Your task to perform on an android device: Open the Fit App
Image 1: 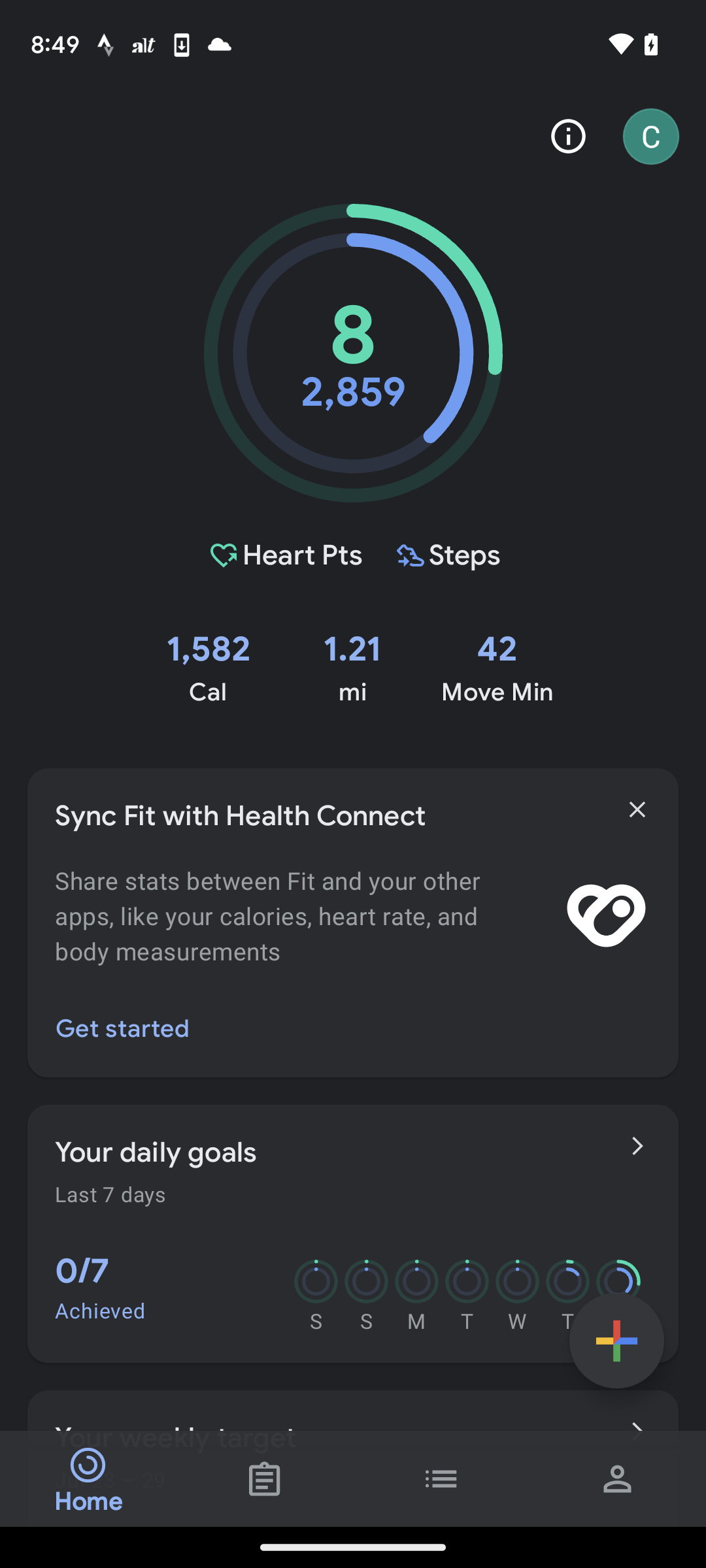
Click on the profile icon at the bottom right corner
Step 1: click (618, 1478)
Image 3: 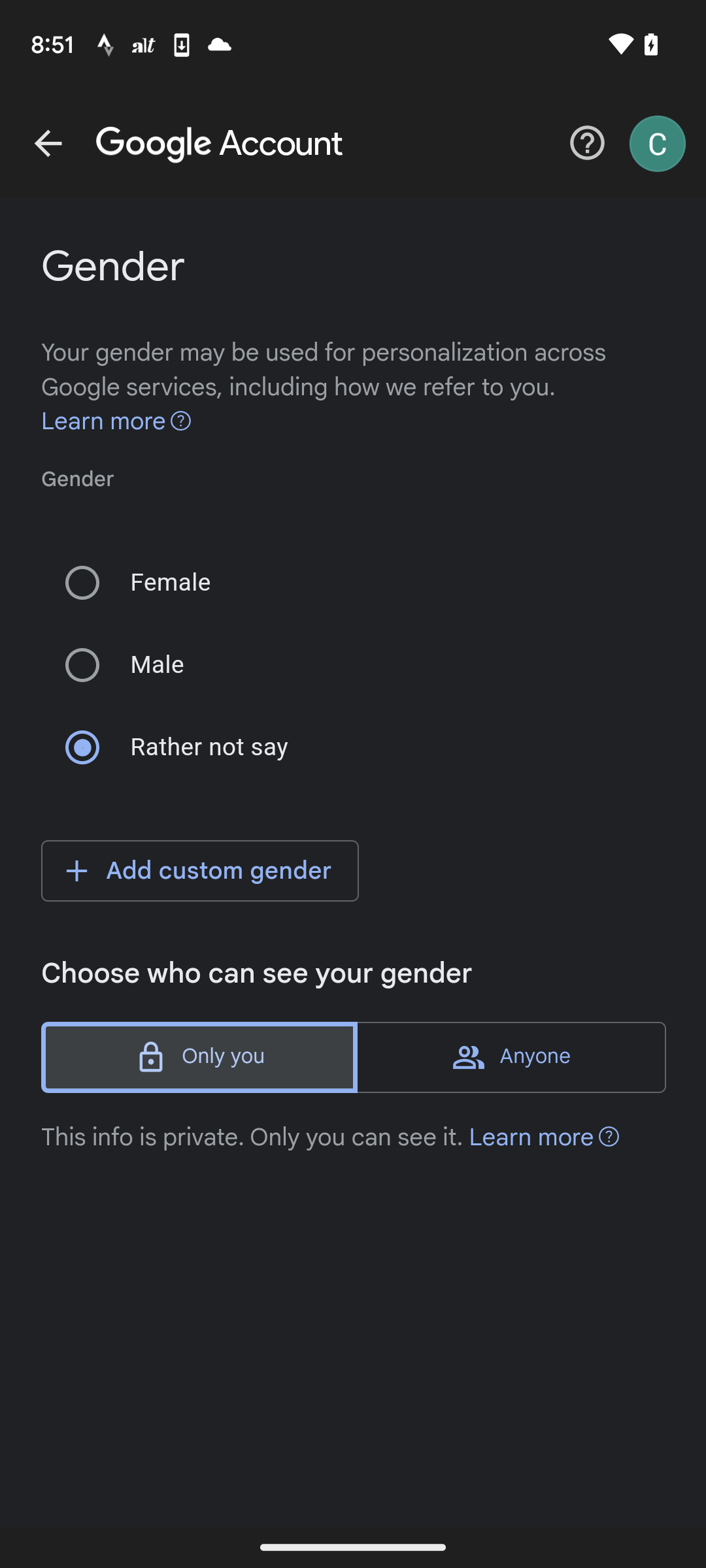
Select the male option
Step 3: wait
Image 4: 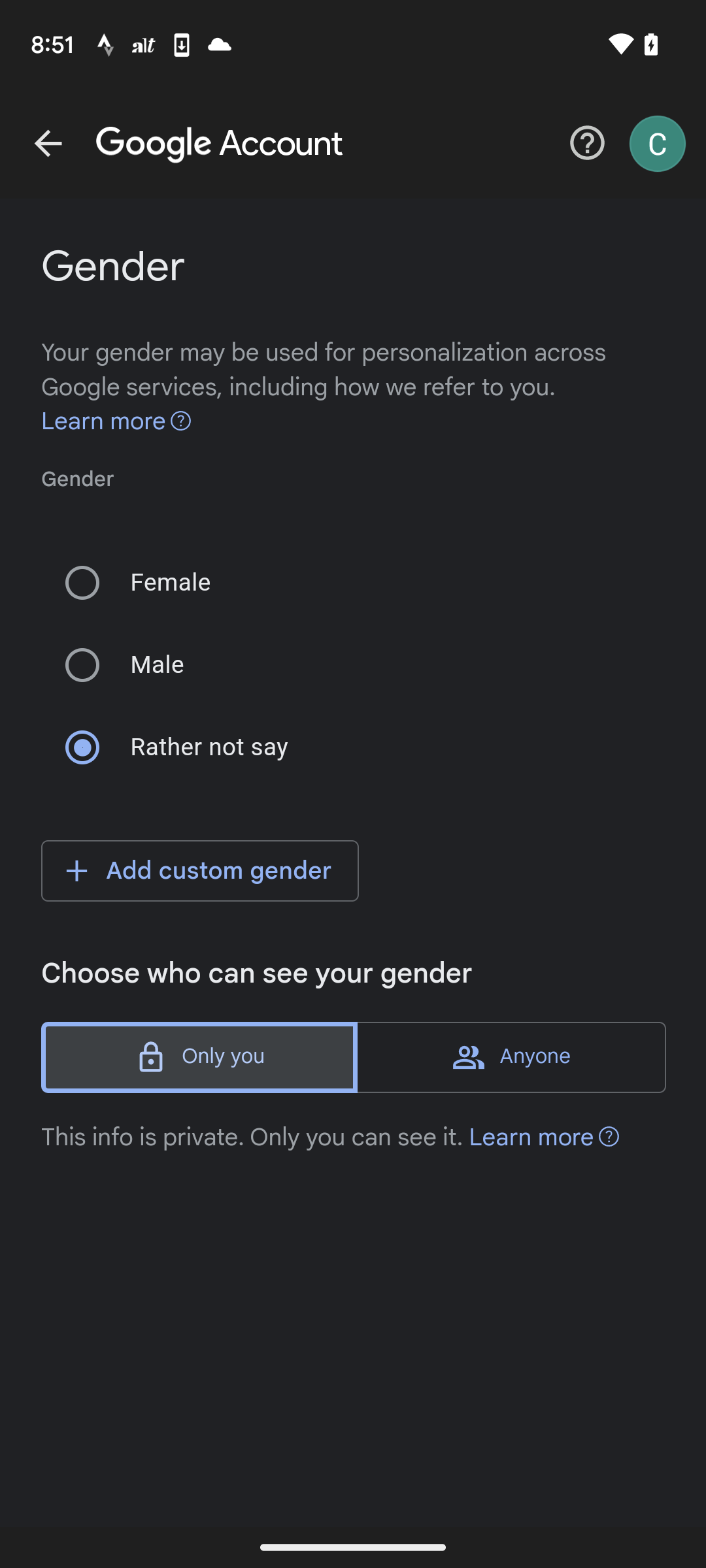
Select the male option
Step 4: click (82, 664)
Image 5: 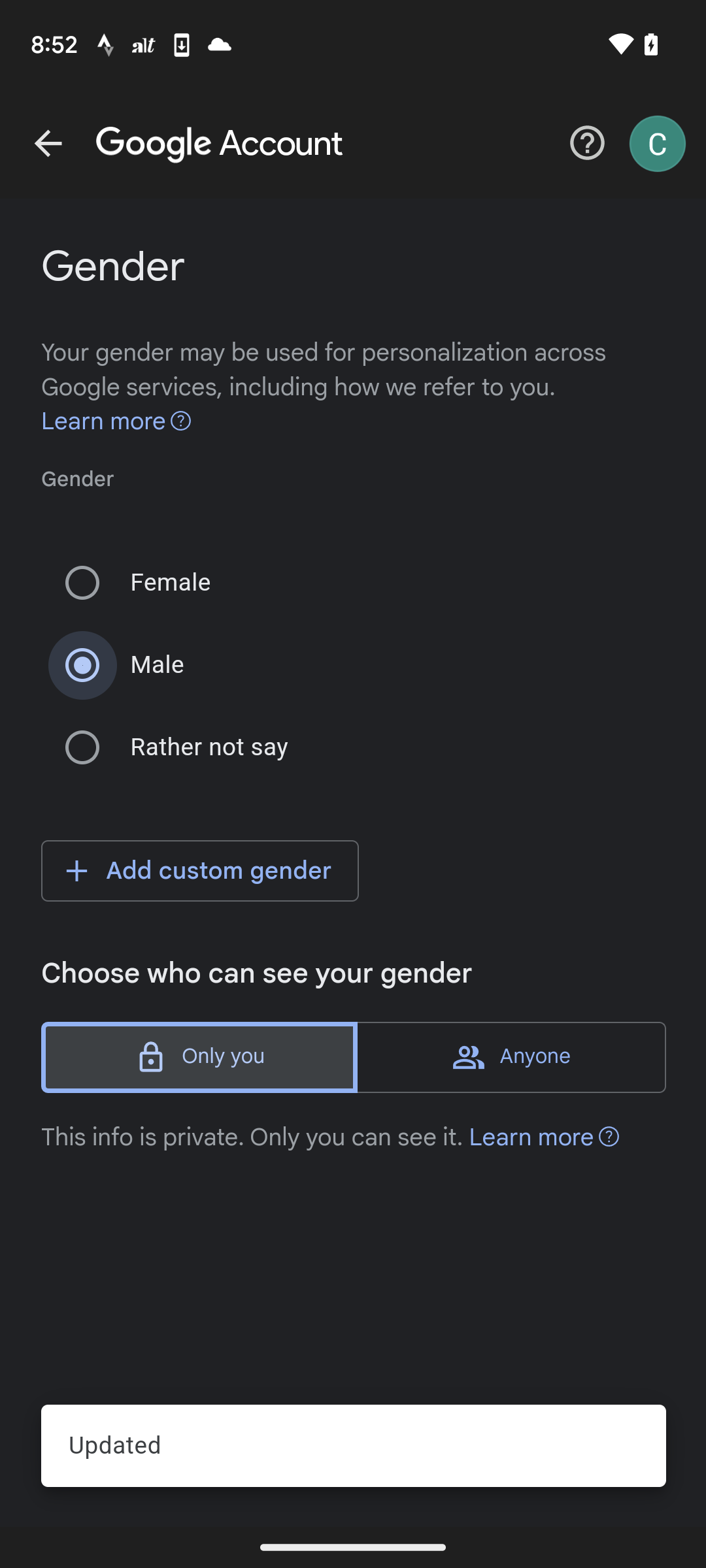
Click on the back icon at the top left corner
Step 5: click (48, 143)
Image 6: 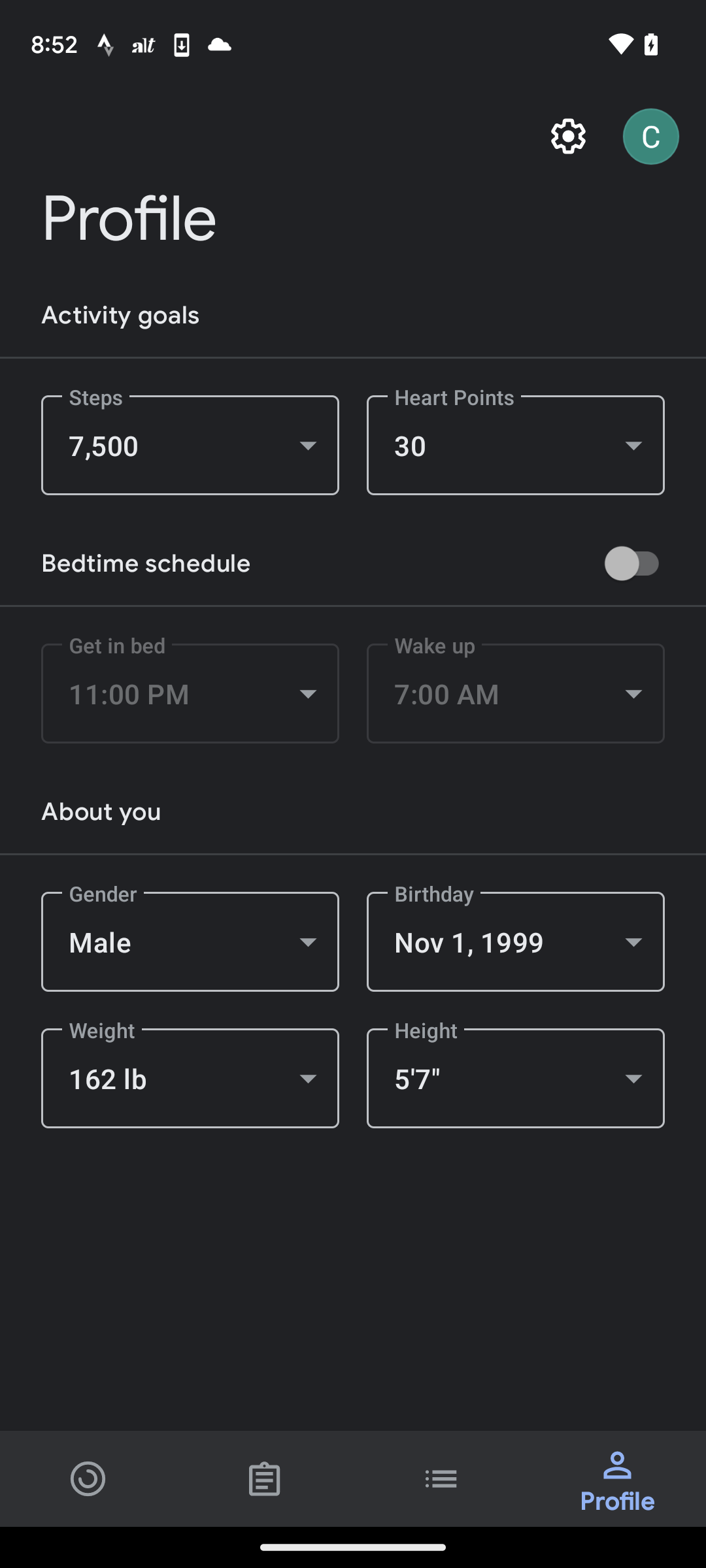
Click on the weight section
Step 6: click (190, 1078)
Image 7: 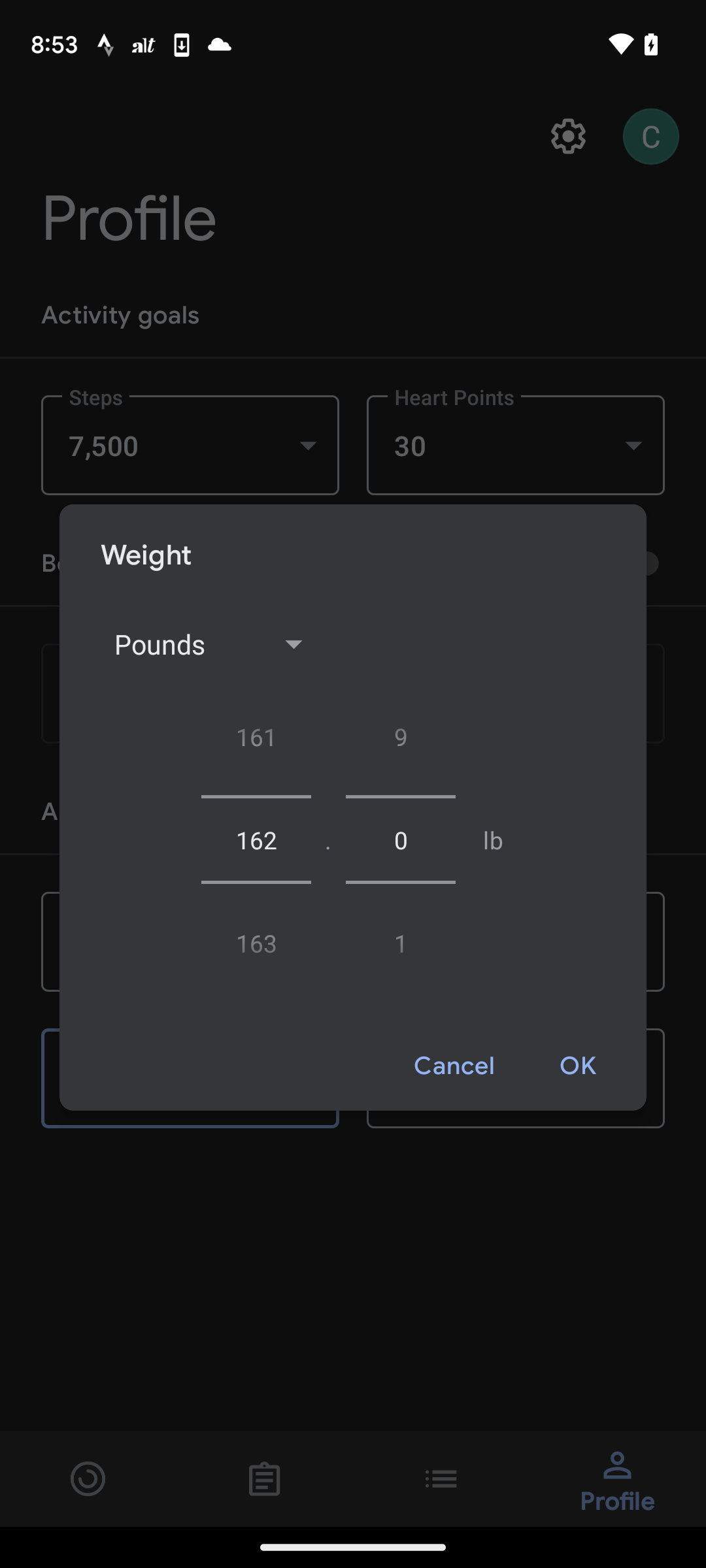
Swipe up to set 163 lbs
Step 7: scroll down
Image 8: 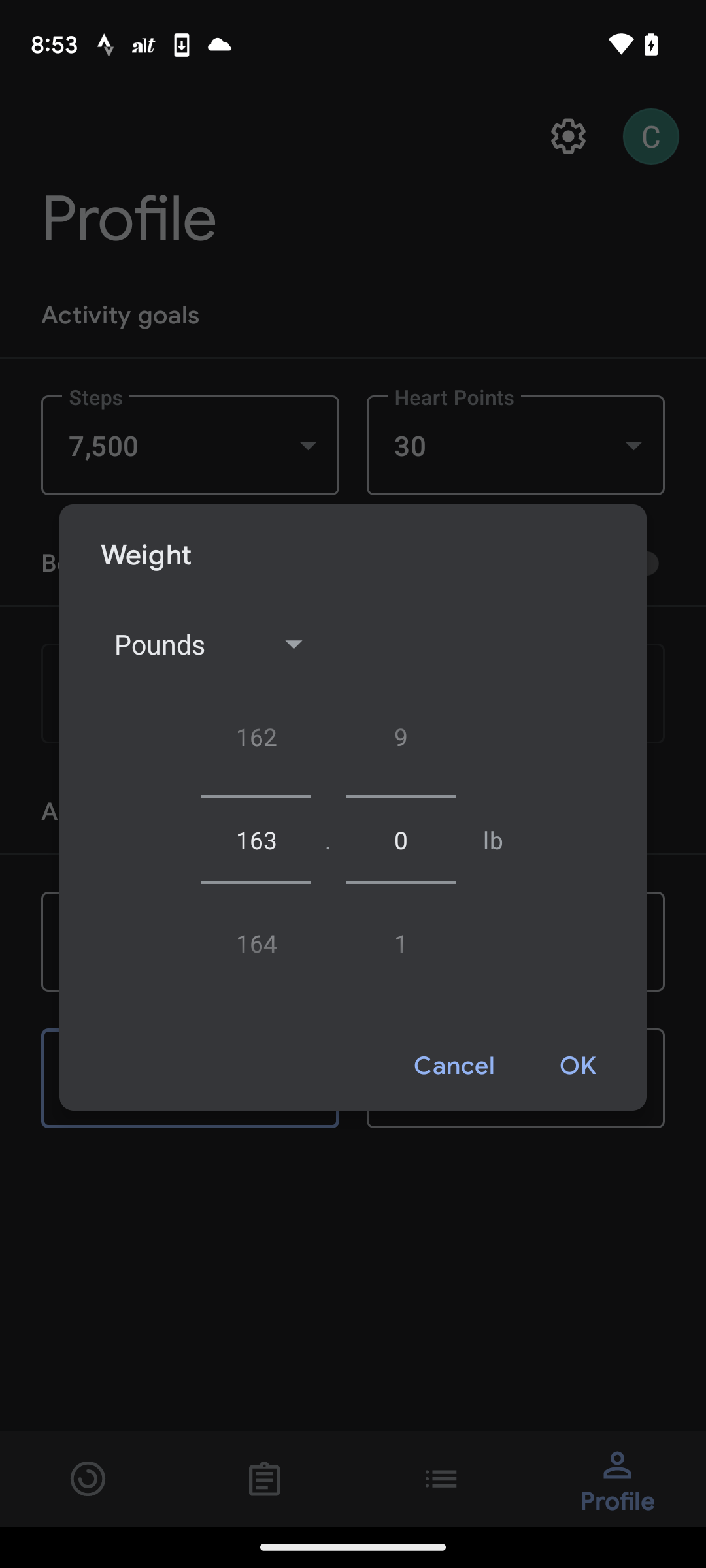
Click on the ok option
Step 8: click (578, 1066)